Your task to perform on an android device: I want to mark the dinner time reminder as completed now that I've finished my dinner.
Image 0: 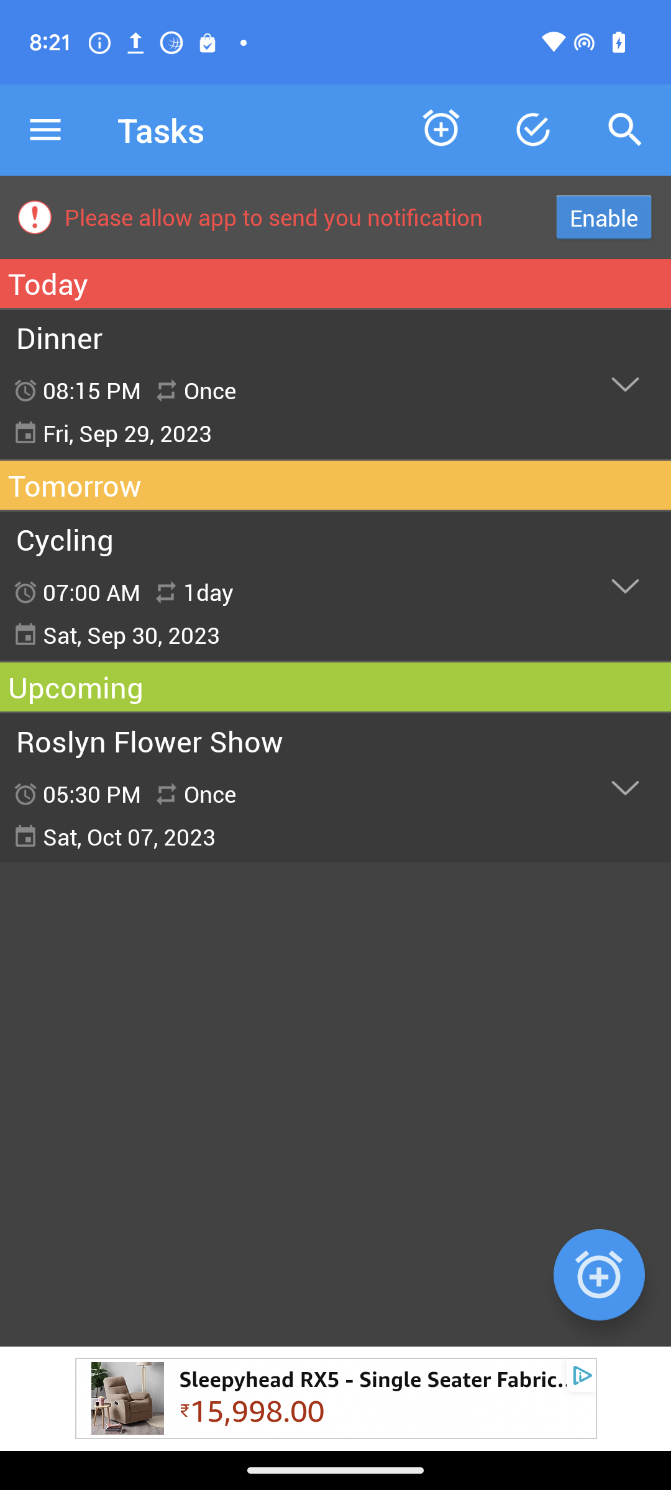
Click on the Dinner reminder tab
Step 0: click (624, 383)
Image 1: 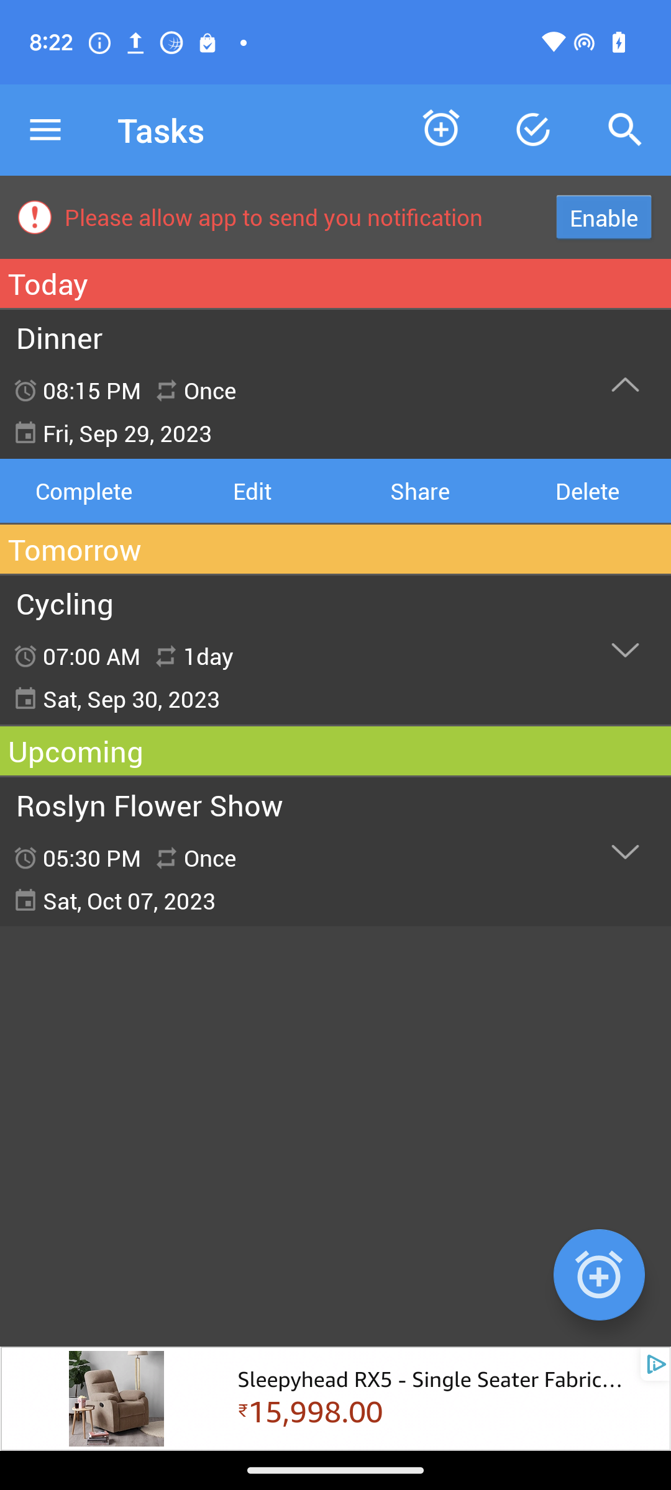
Click on complete option
Step 1: click (84, 490)
Image 2: 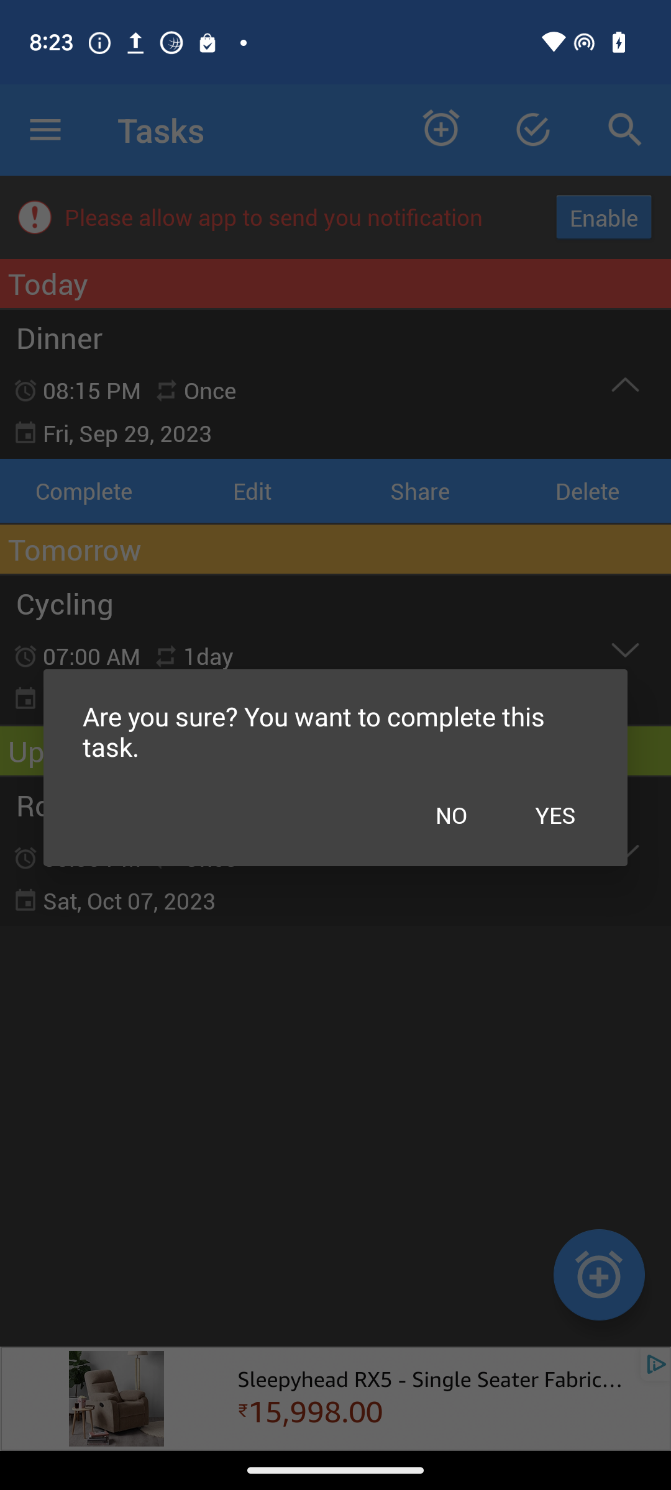
Click on yes option in the pop up box
Step 2: click (555, 815)